Your task to perform on an android device: Get the help for the last practice question on the Khan Academy app.
Image 0: 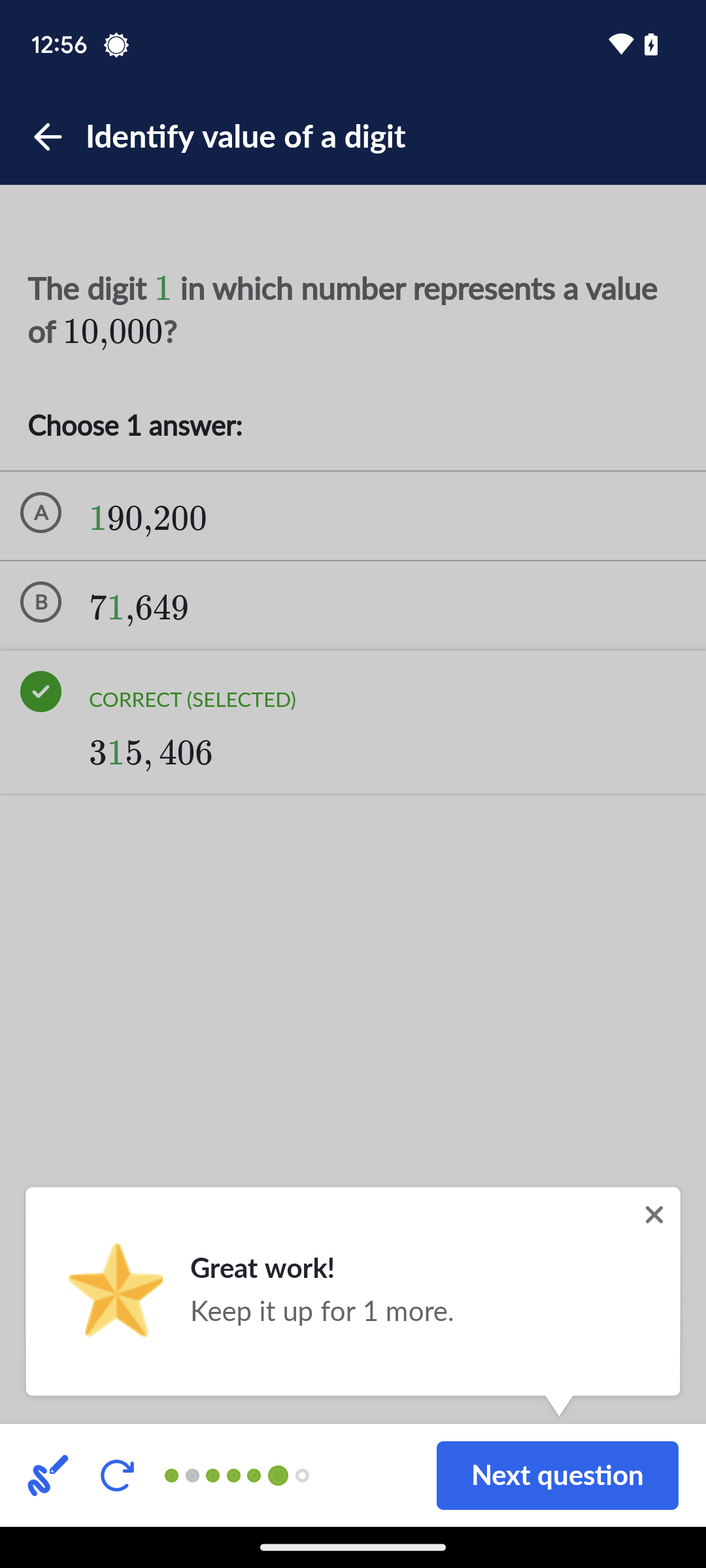
Click on the Next question tab at the bottom-right of the screen.
Step 0: click (557, 1475)
Image 1: 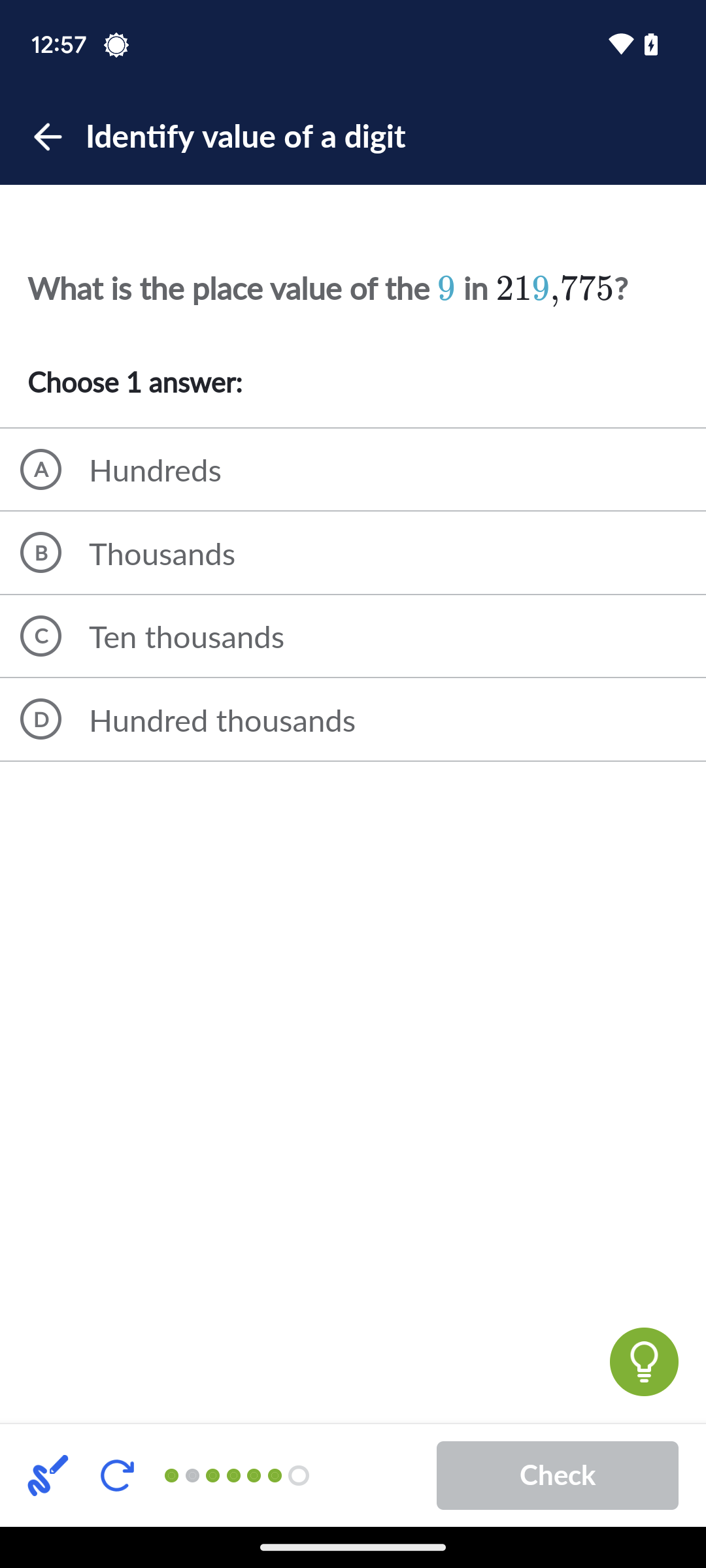
Click on the green icon at the bottom right of the screen. 
Step 1: click (354, 804)
Image 2: 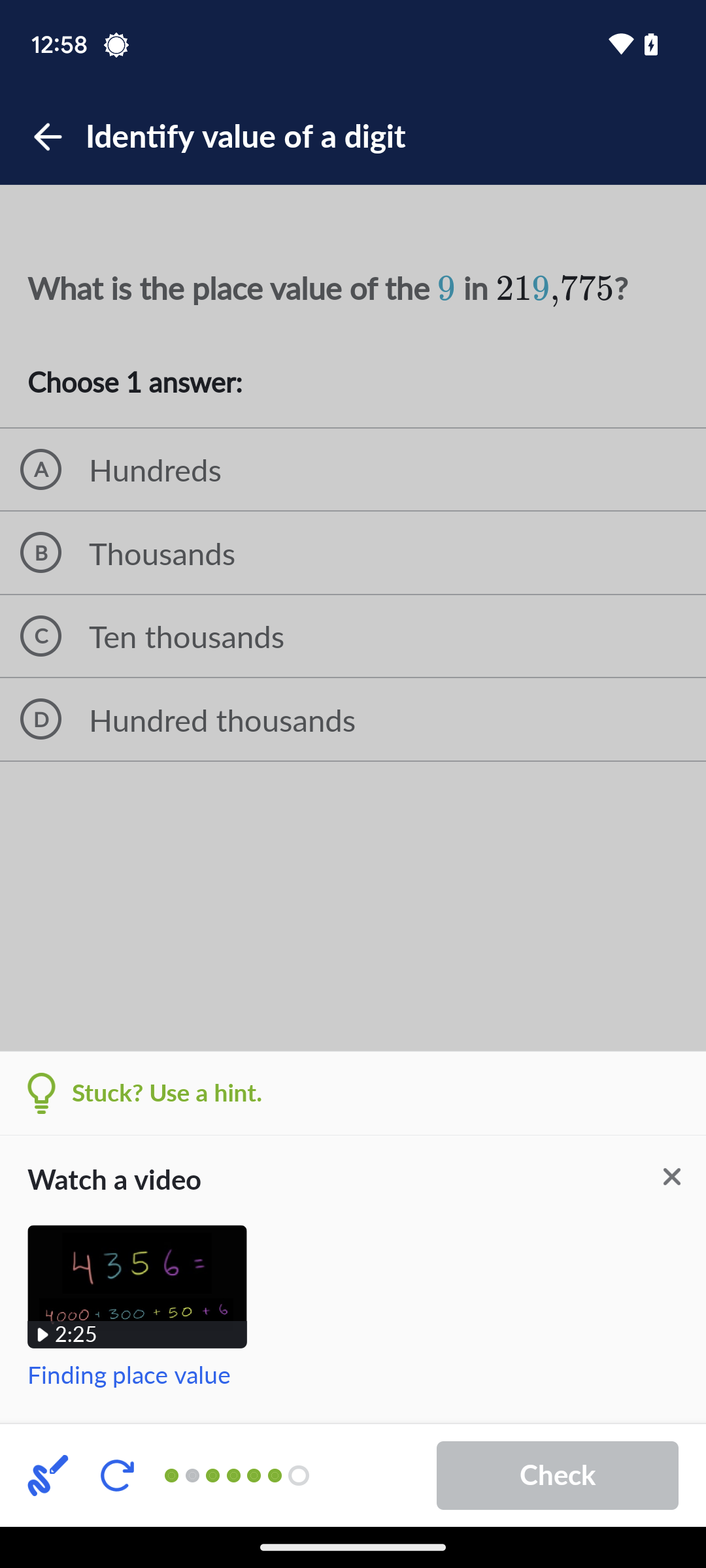
Click on Stuck ? Use a hint.
Step 2: click (354, 804)
Image 3: 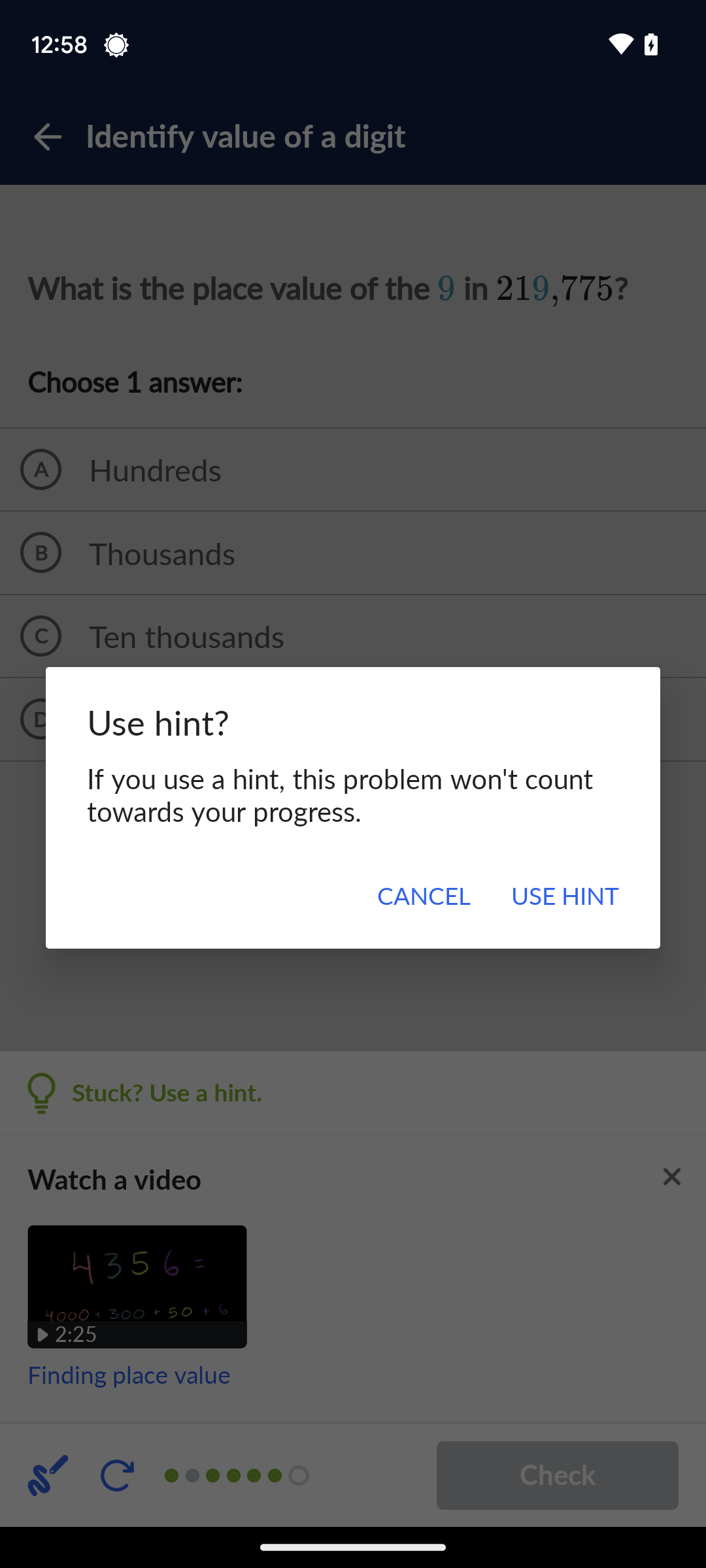
Click on USE HINT tab.
Step 3: click (565, 894)